Your task to perform on an android device: I'm unable to go shopping to buy new gardening tools because I have some important work to complete; therefore, I'm sharing the gardening tool notes with Maria at maria.rossi199309@gmail.com.
Image 1: 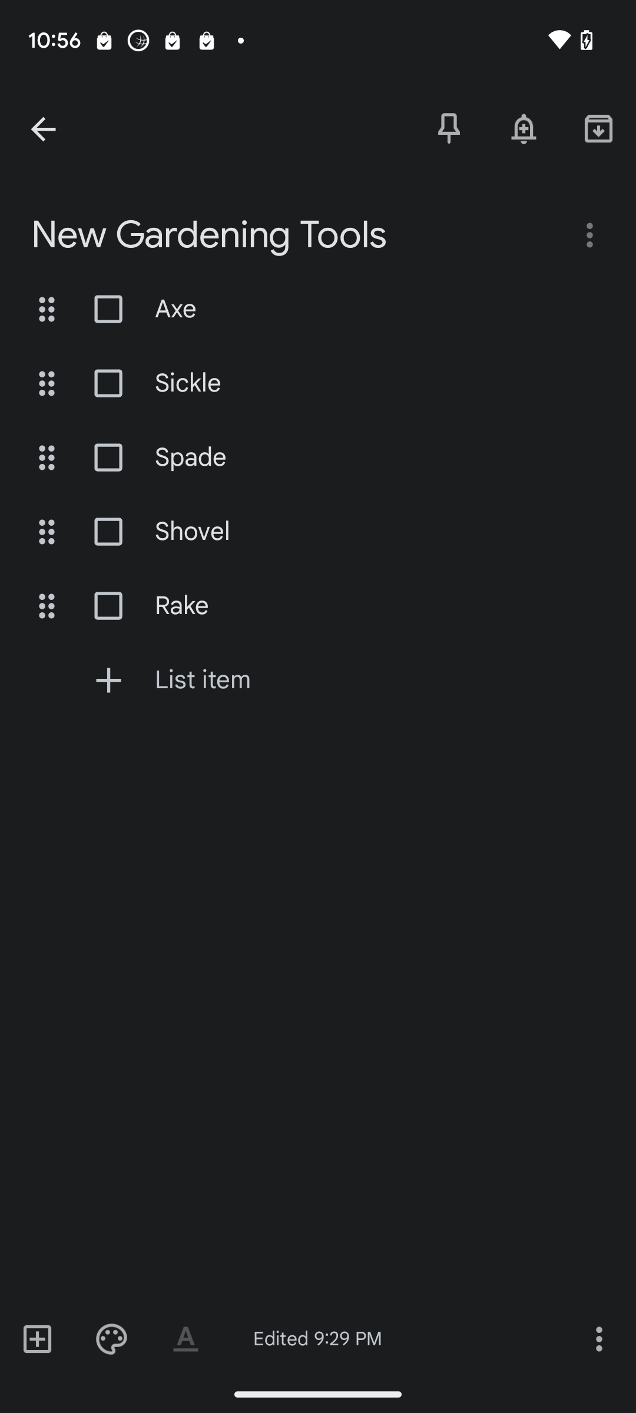
Click on the three dot icon on the bottom right of the screen
Step 1: click (598, 1338)
Image 2: 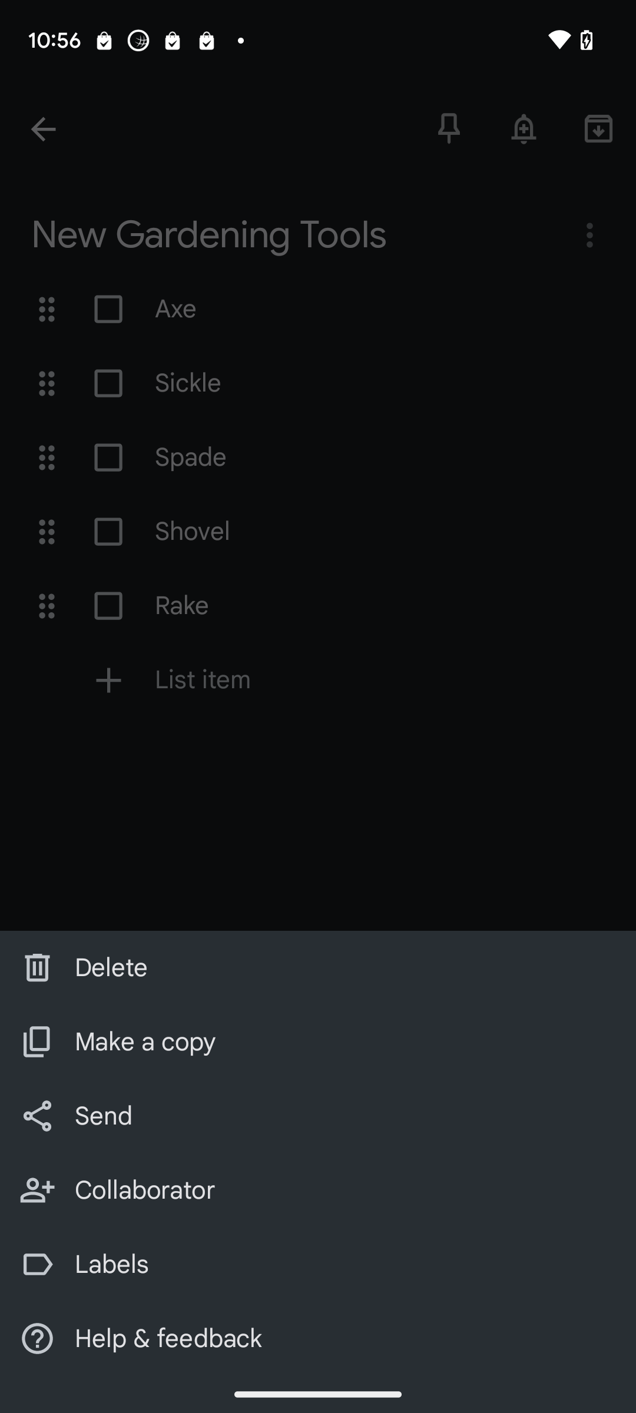
Click on the send option
Step 2: click (318, 1116)
Image 3: 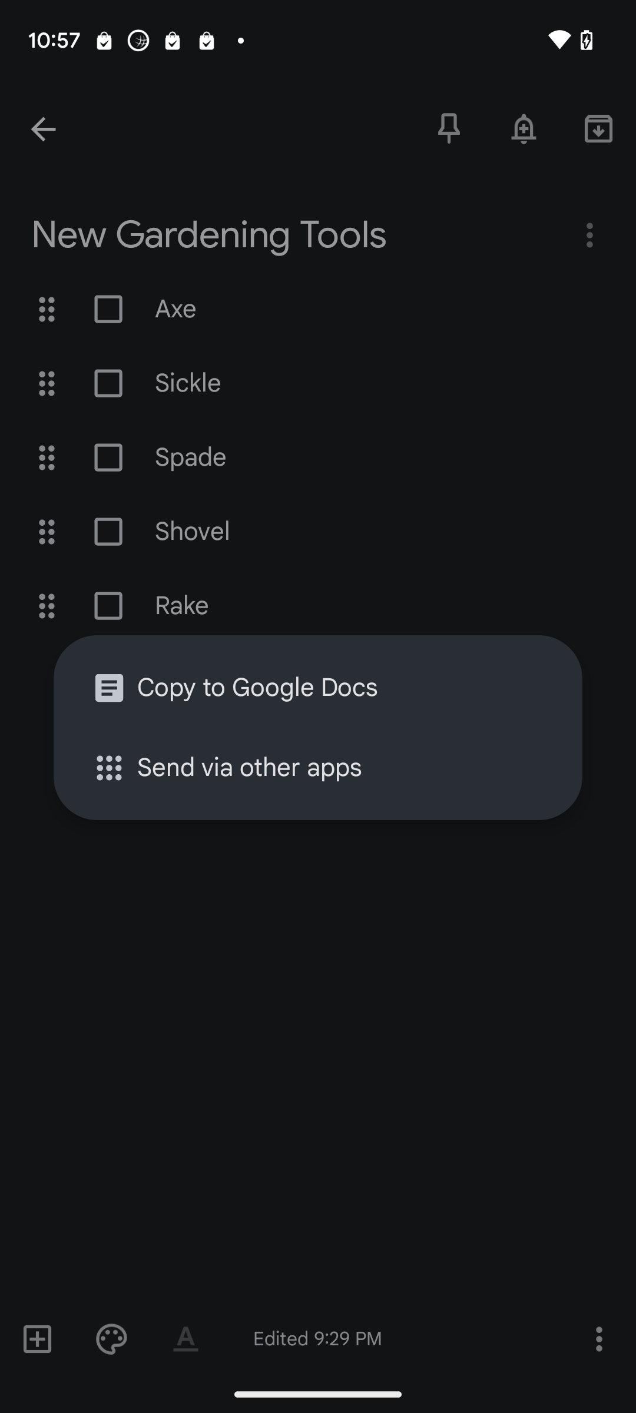
Click on send via other apps
Step 3: click (336, 768)
Image 4: 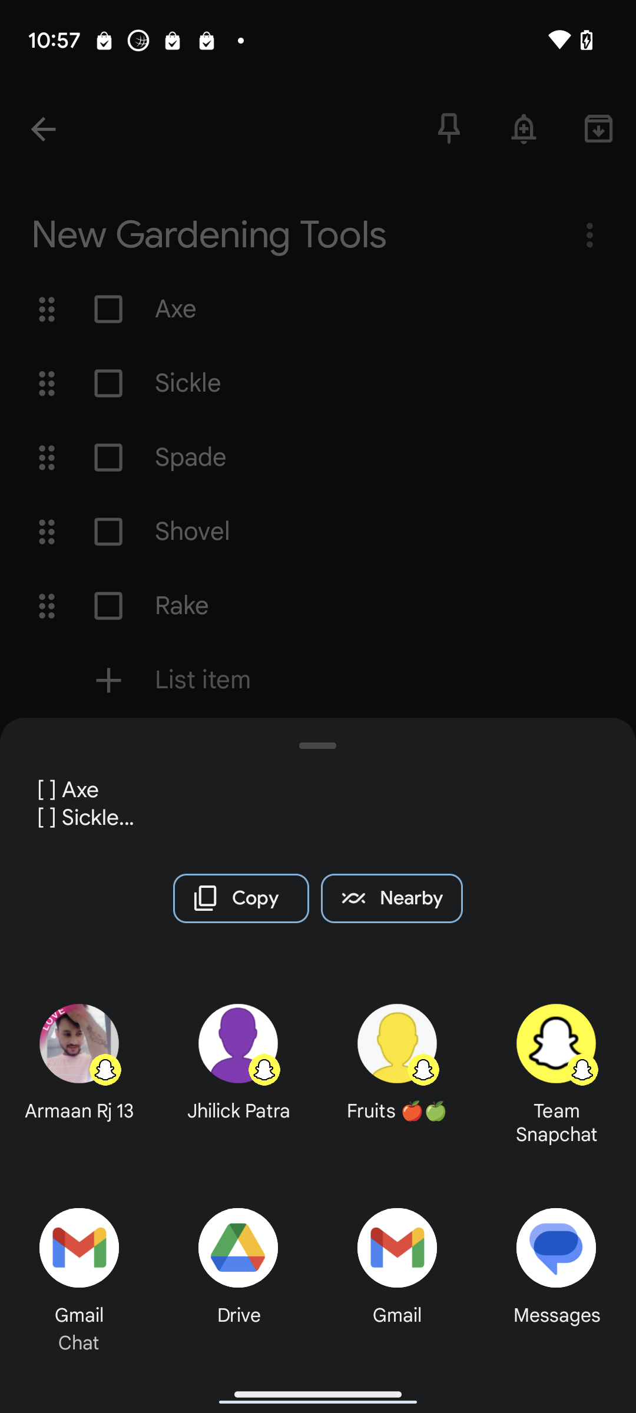
Click on gmail option
Step 4: click (397, 1248)
Image 5: 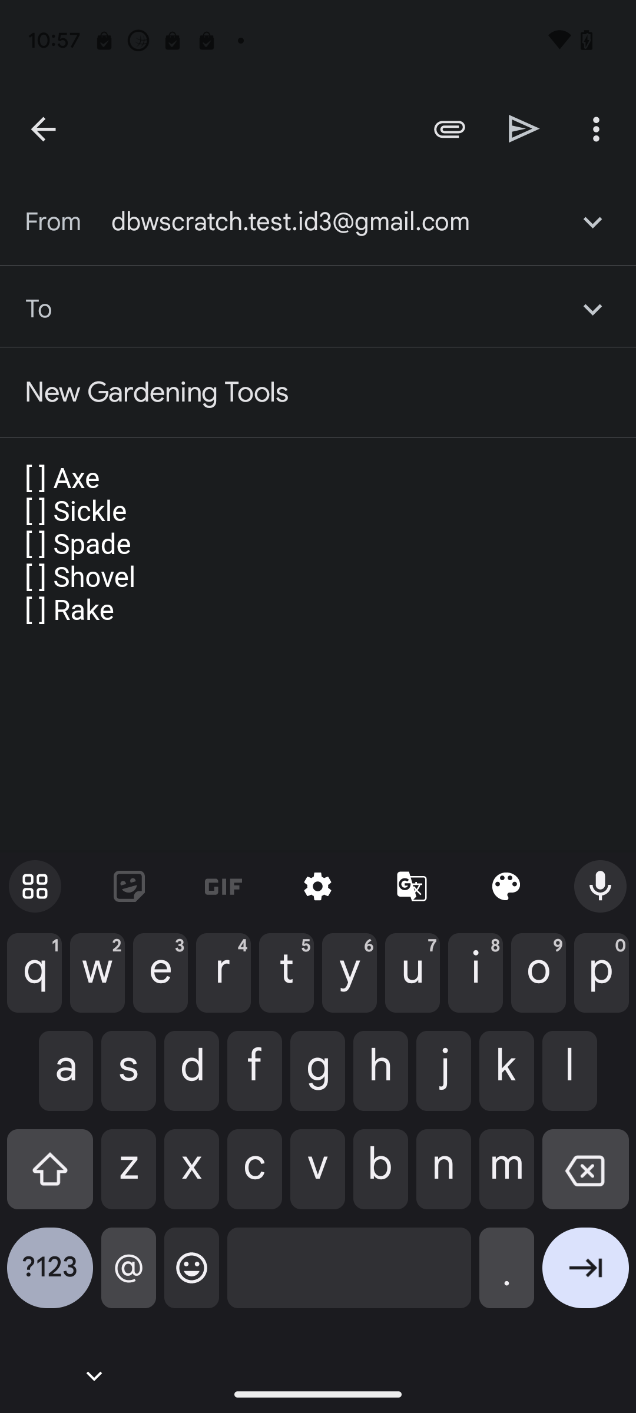
Enter maria.rossi199309@gmail.com as the recepients id
Step 5: type "maria.rossi199309@gmail.com"
Image 6: 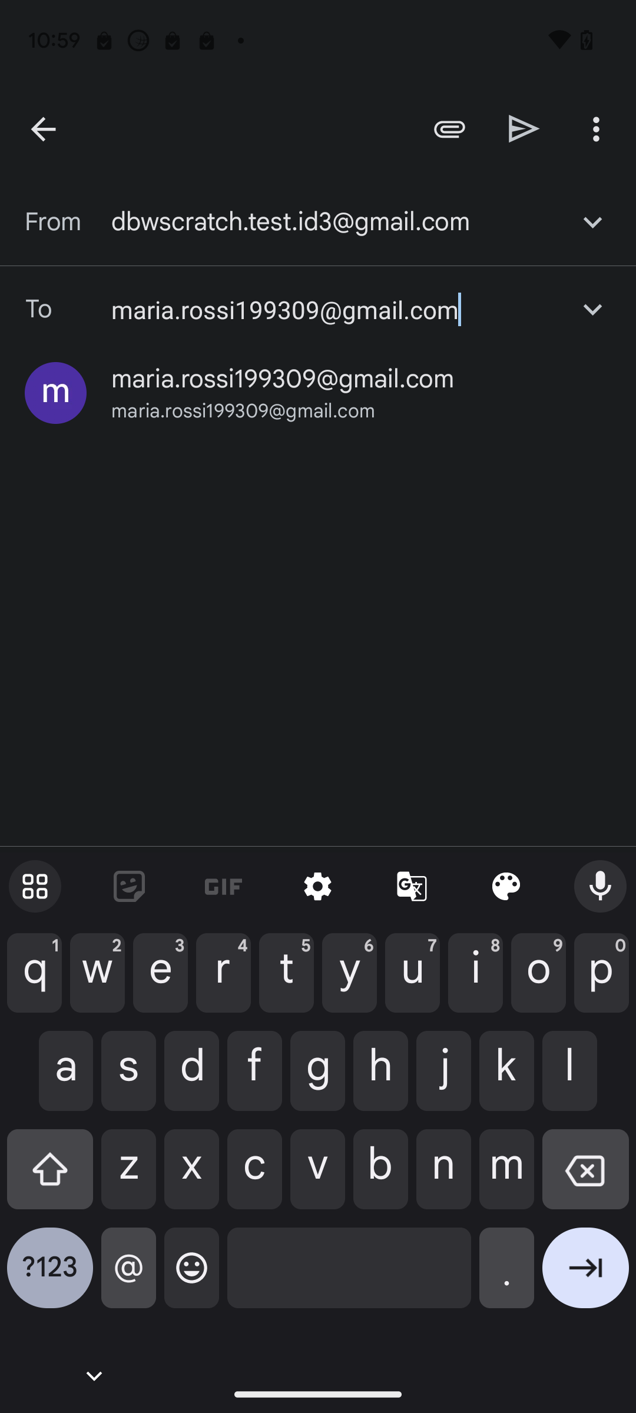
Click on the suggested email id
Step 6: click (283, 379)
Image 7: 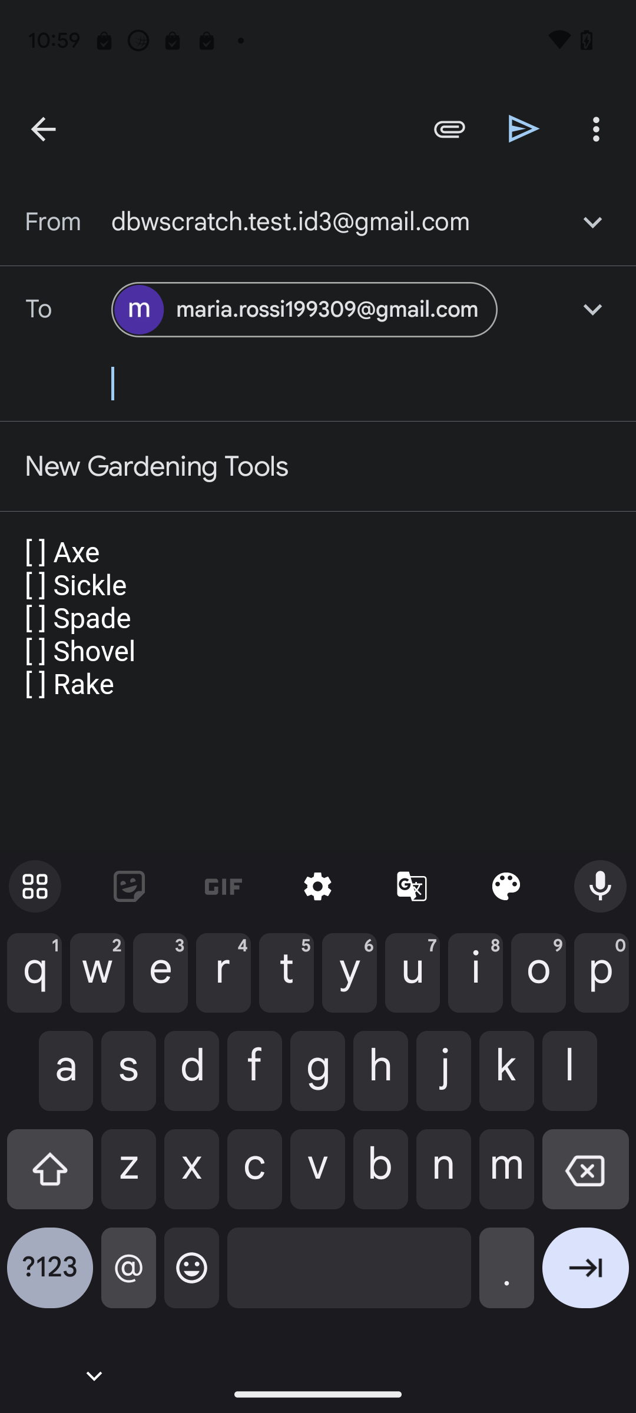
Click on the send option
Step 7: click (524, 128)